Your task to perform on an android device: Change your current video settings on the YouTube app.
Image 0: 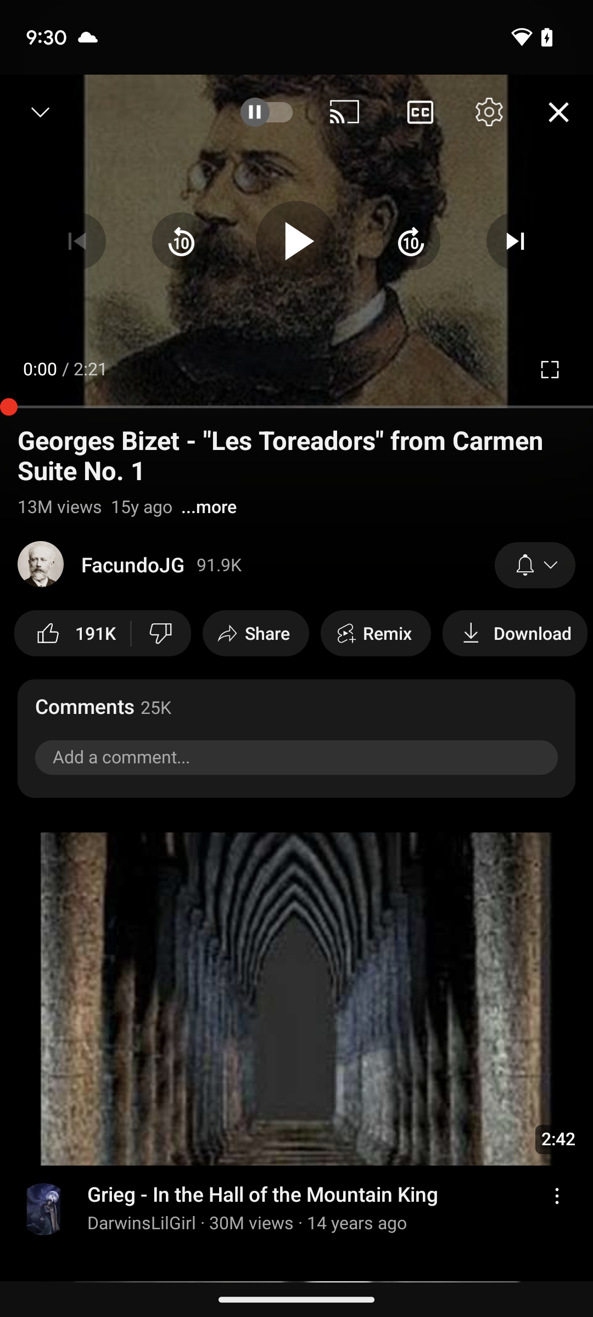
Tap on the setting present on the upper part of the screen.
Step 0: click (489, 111)
Image 1: 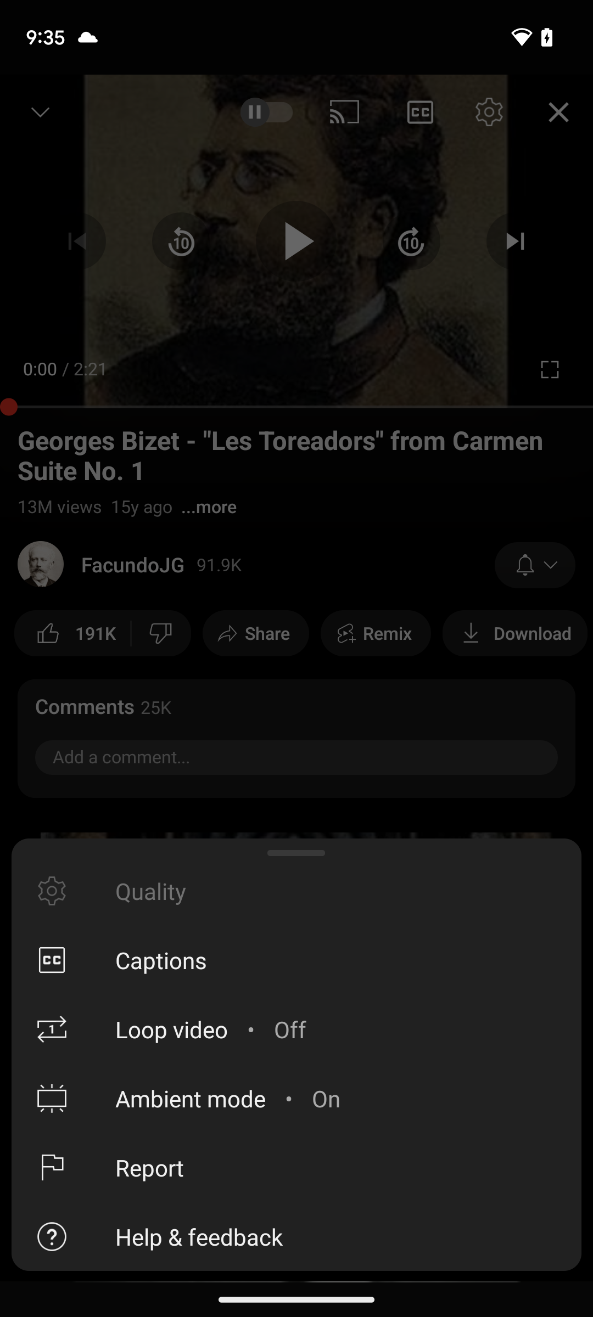
Tap on loop video and turn on this
Step 1: click (290, 1029)